Your task to perform on an android device: Move the folder name  Pixel files  to HP files.
Image 0: 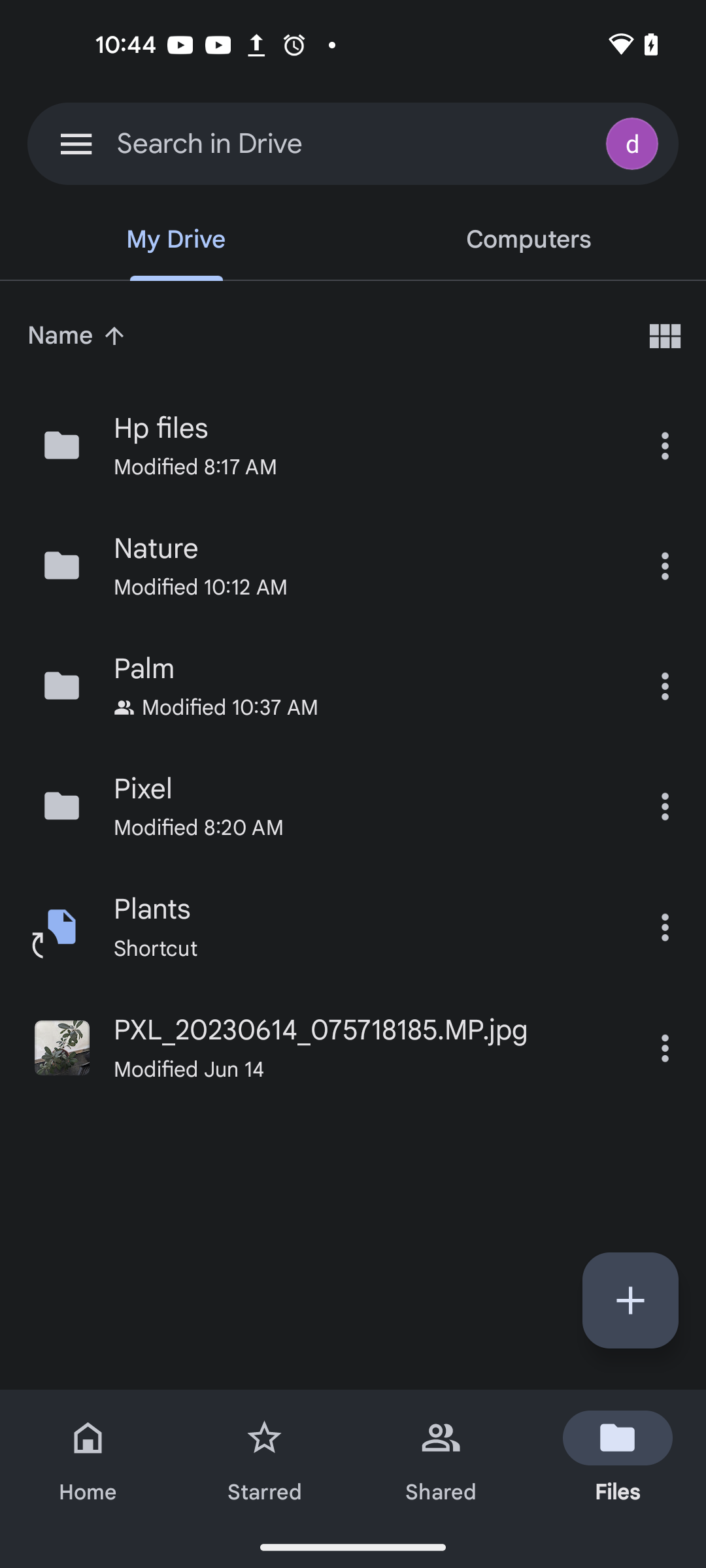
Click on the three dots of the pixel file.
Step 0: click (664, 806)
Image 1: 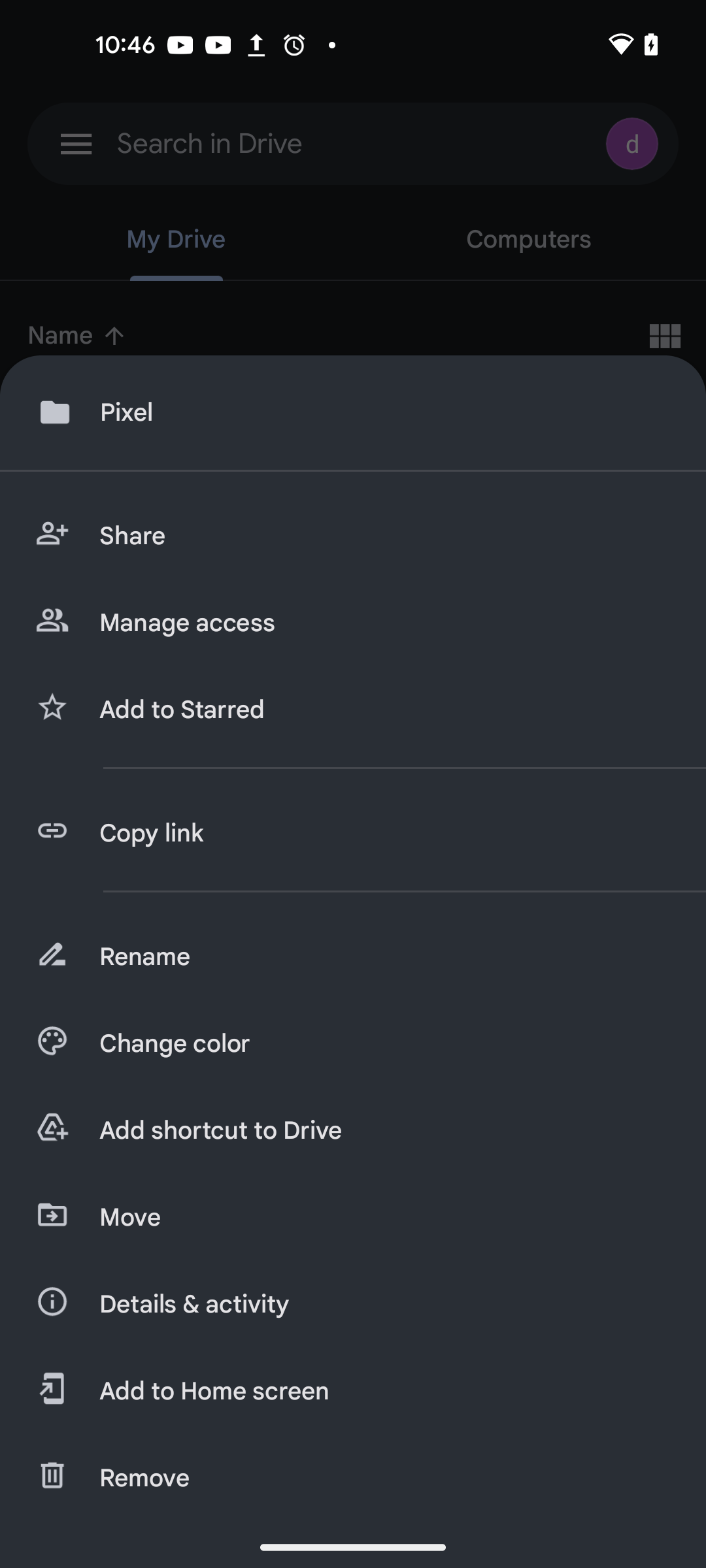
Click on the move icon
Step 1: click (382, 1217)
Image 2: 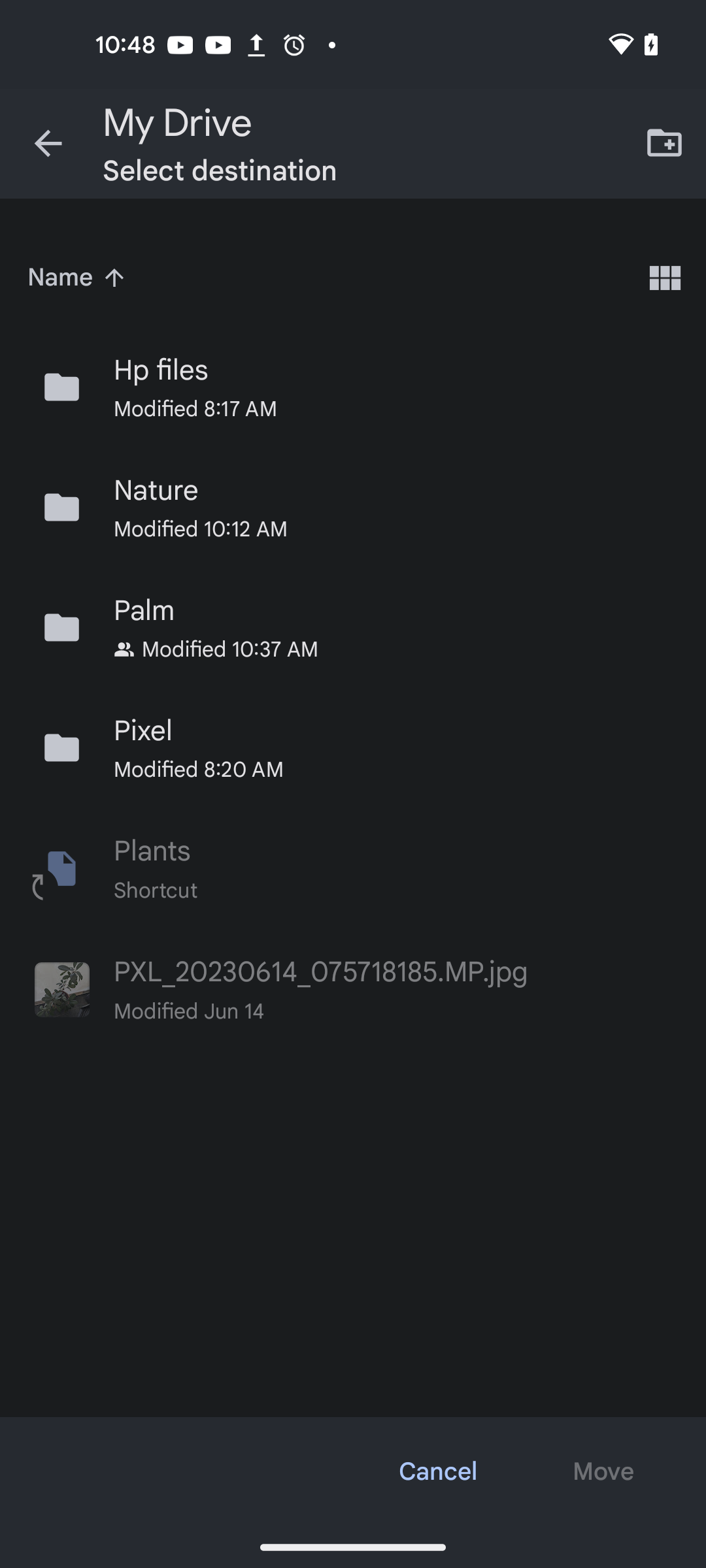
Click on the Hp files  
Step 2: click (368, 370)
Image 3: 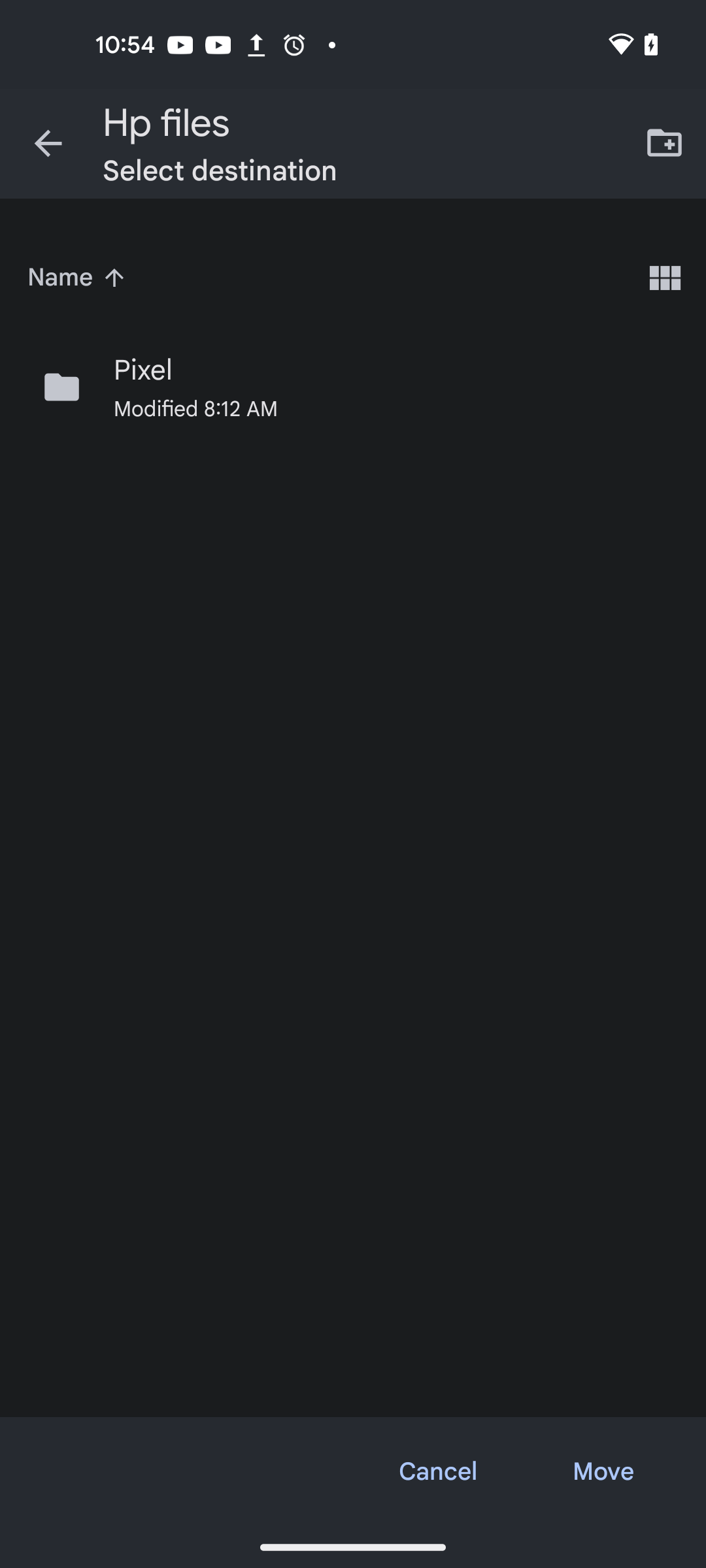
Click on the move option at the bottom of the screen 
Step 3: click (603, 1471)